Your task to perform on an android device: create a new html file j .html in the spck app.
Image 0: 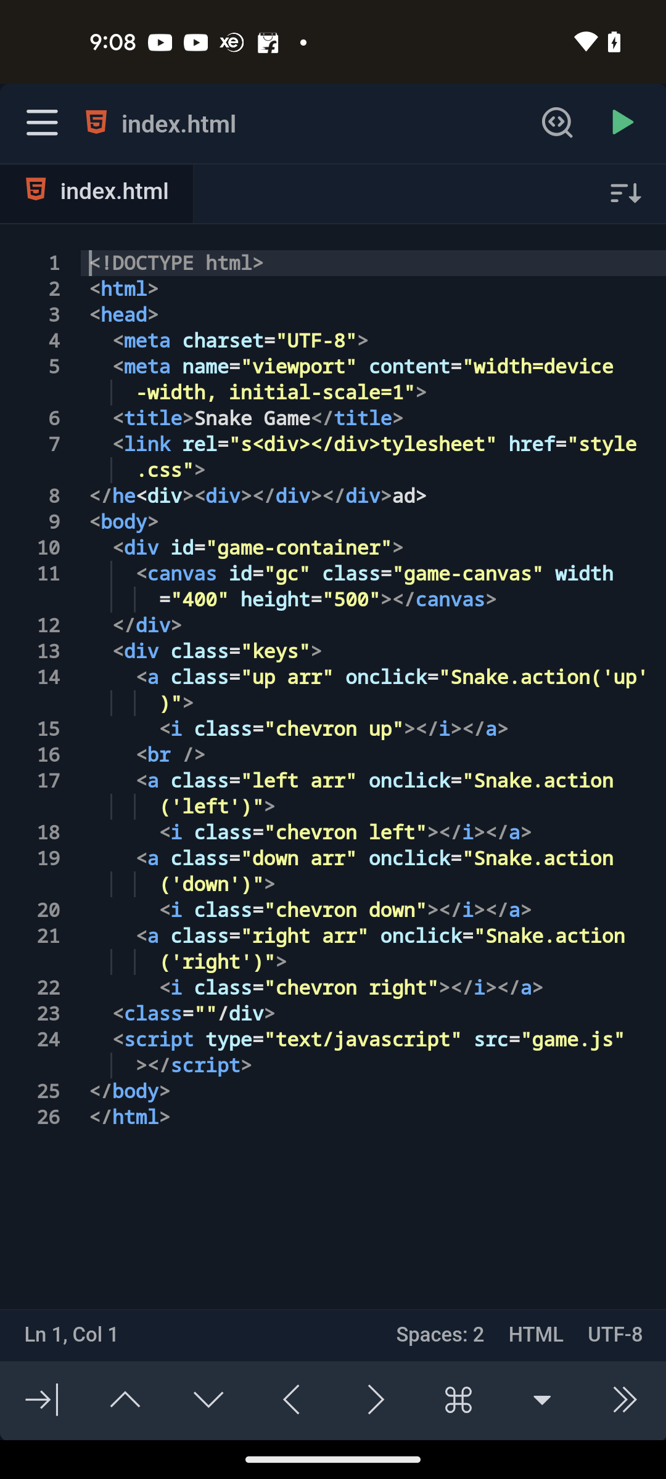
Click on the menu button at the left side of the screen.
Step 0: click (334, 762)
Image 1: 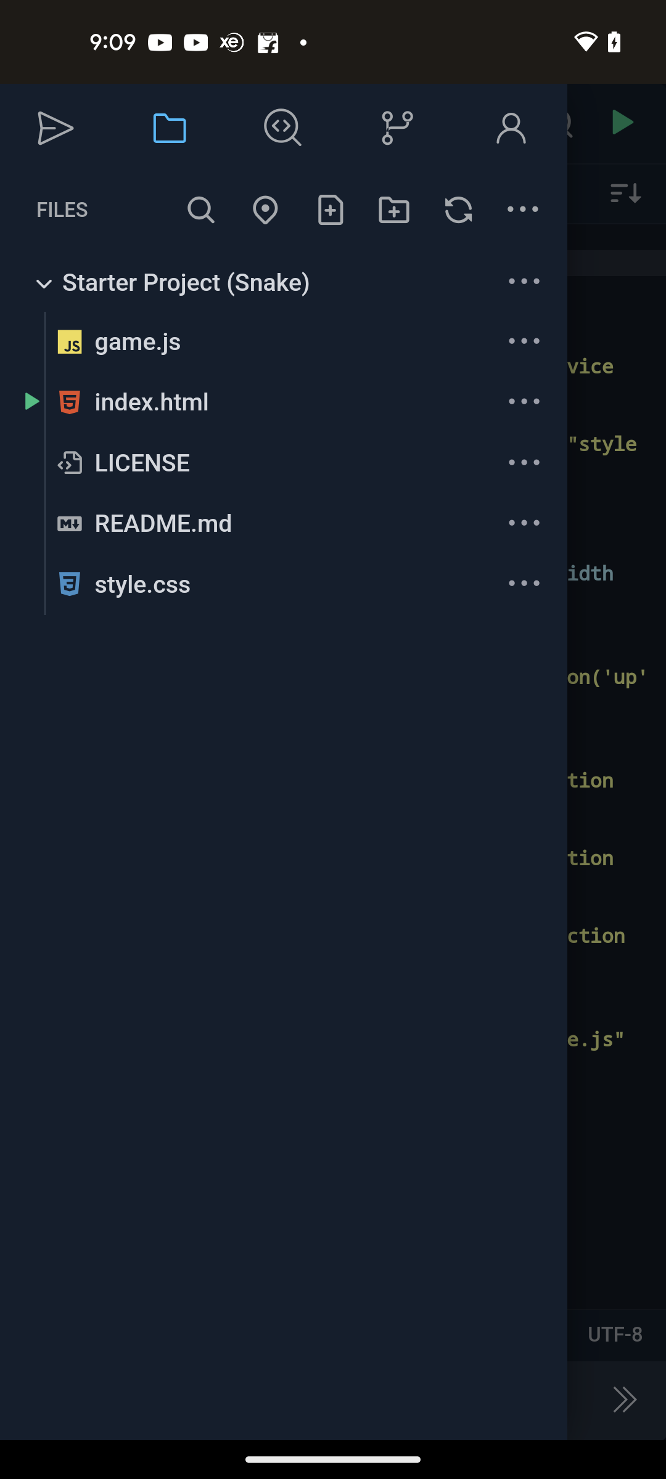
Click on the + icon at the third right of files.
Step 1: click (334, 762)
Image 2: 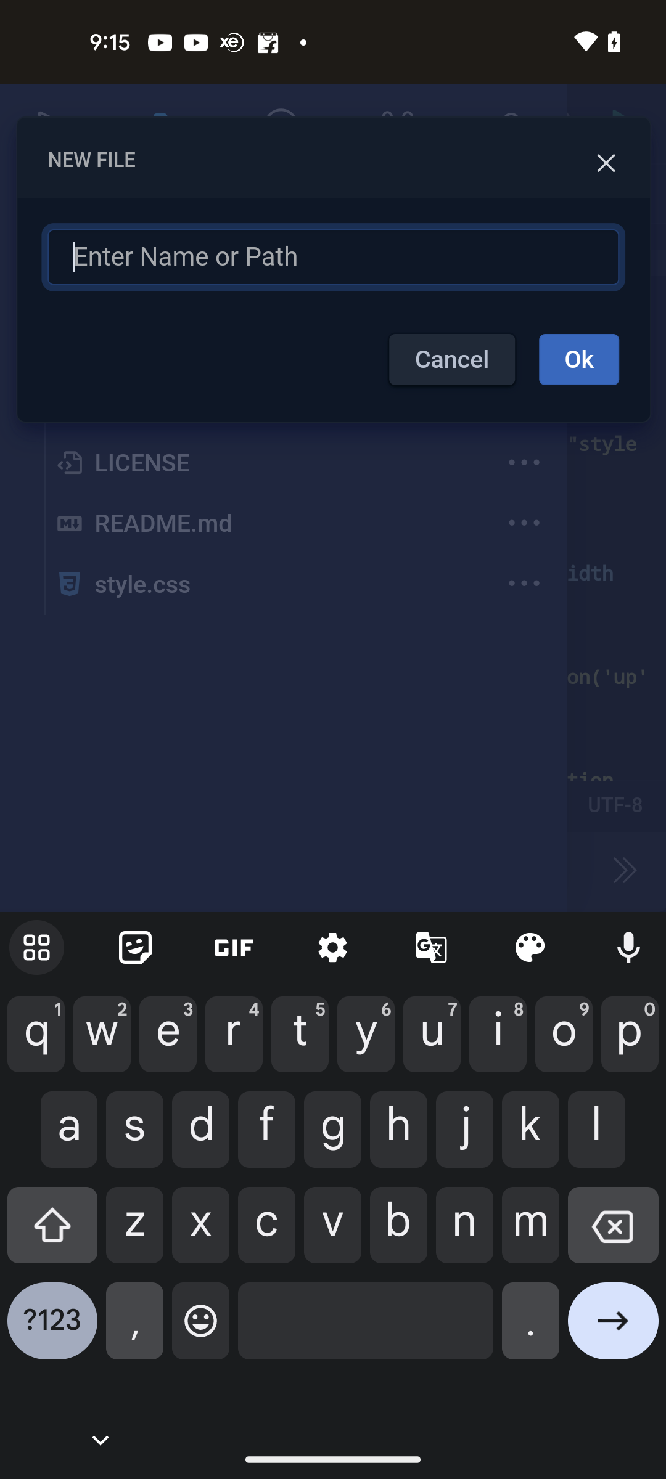
Type j.html in the text box.
Step 2: type "j.html"
Image 3: 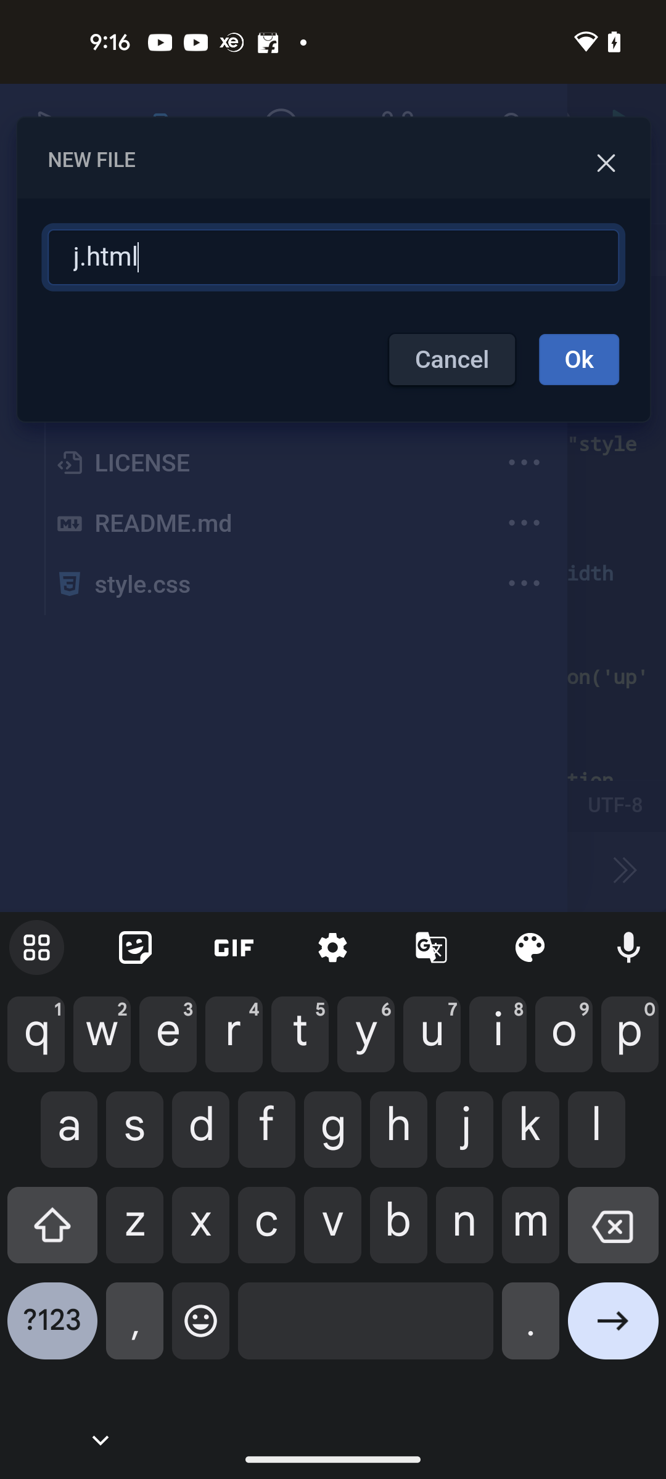
Click on the right arrow at the bottom of the screen.
Step 3: click (613, 1330)